Your task to perform on an android device: On the XE app, convert 100 PHP of Philippine pesos into US dollar currency.
Image 0: 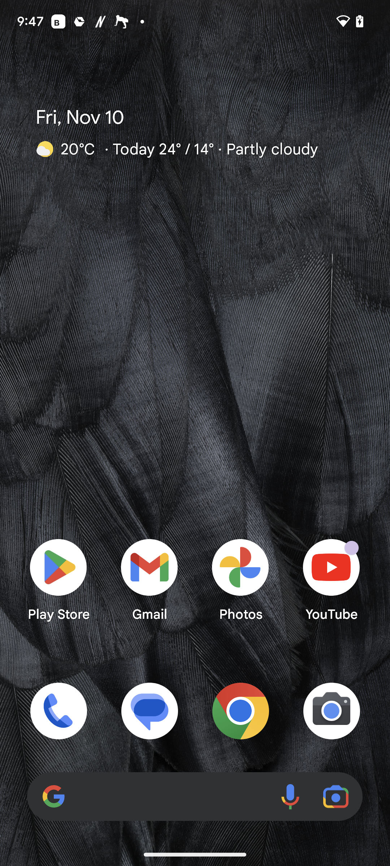
Open the XE app.
Step 0: open app "Xe"
Image 1: 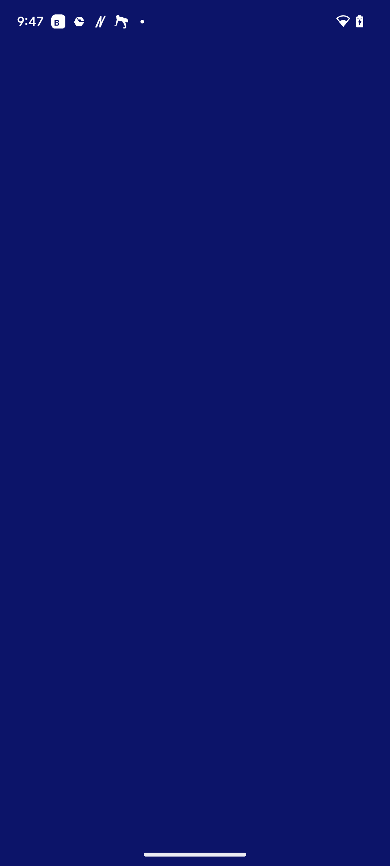
Open the XE app.
Step 1: wait
Image 2: 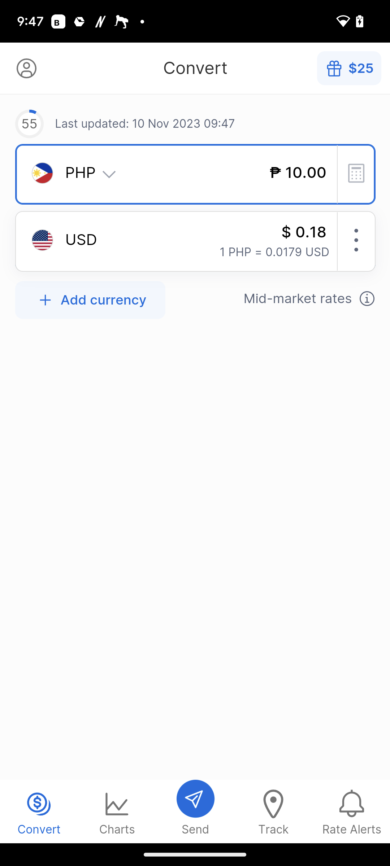
Click on the calculator icon on the right side of the screen.
Step 2: click (361, 167)
Image 3: 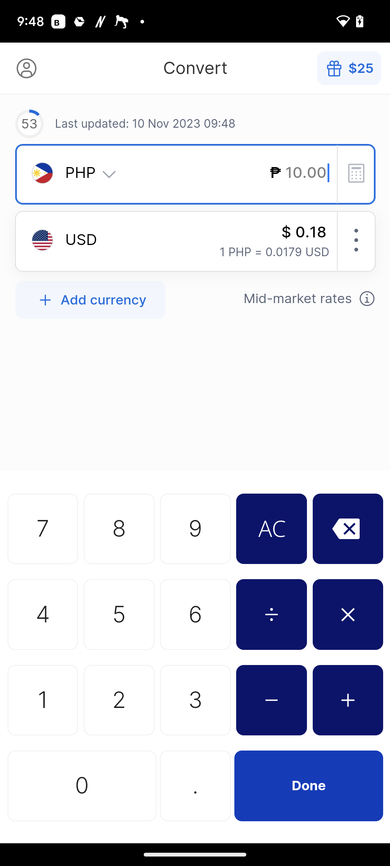
Click on number 1 and then tap on number 0 twice.
Step 3: click (196, 443)
Image 5: 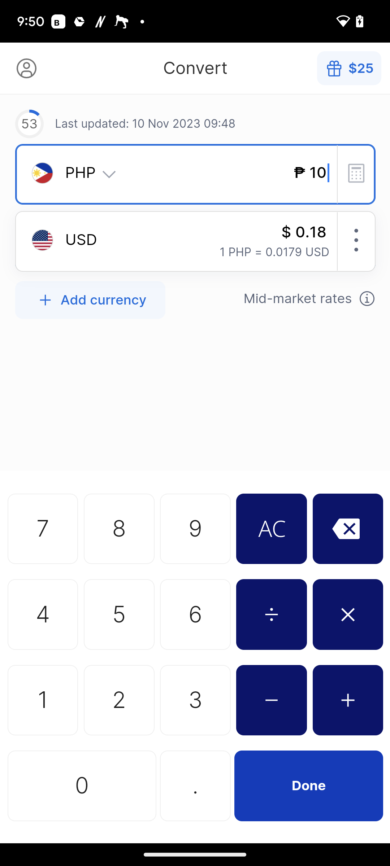
Click on number 1 and then tap on number 0 twice.
Step 5: click (39, 811)
Image 6: 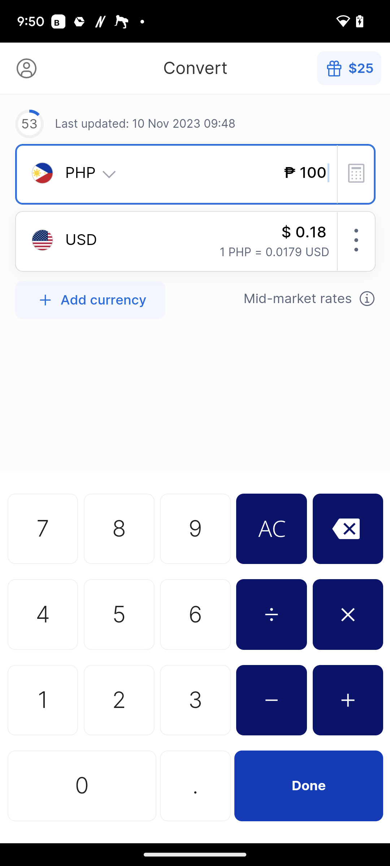
Click on the Done button at the bottom right corner of the screen.
Step 6: click (196, 741)